Your task to perform on an android device: Enroll me in the course of Sustainable energy on the edX app.
Image 0: 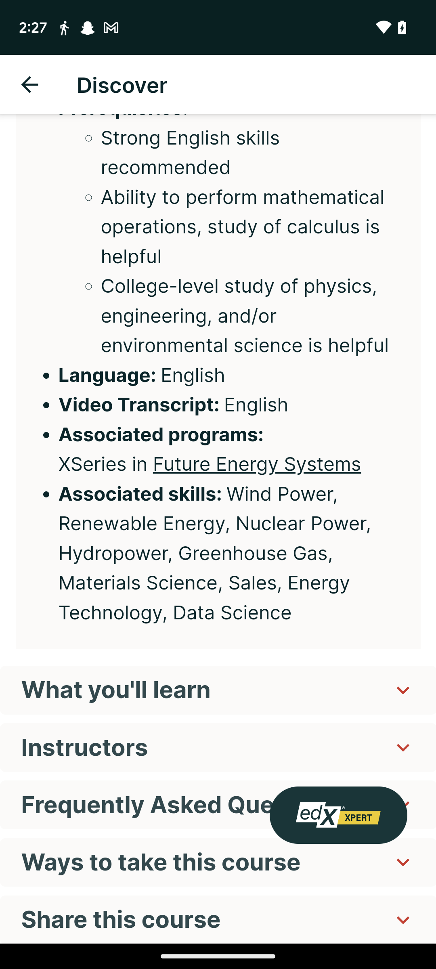
Scroll down until you find the Enroll tab.
Step 0: scroll up
Image 1: 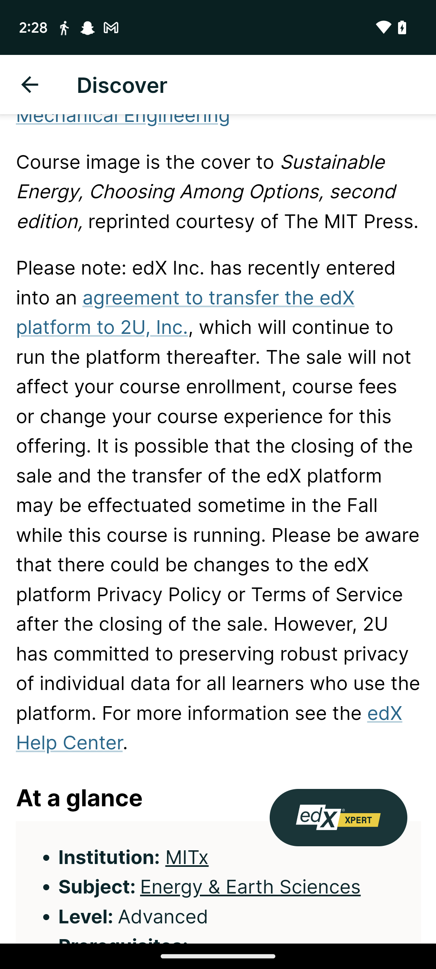
Scroll down until you find the Enroll tab.
Step 1: scroll up
Image 2: 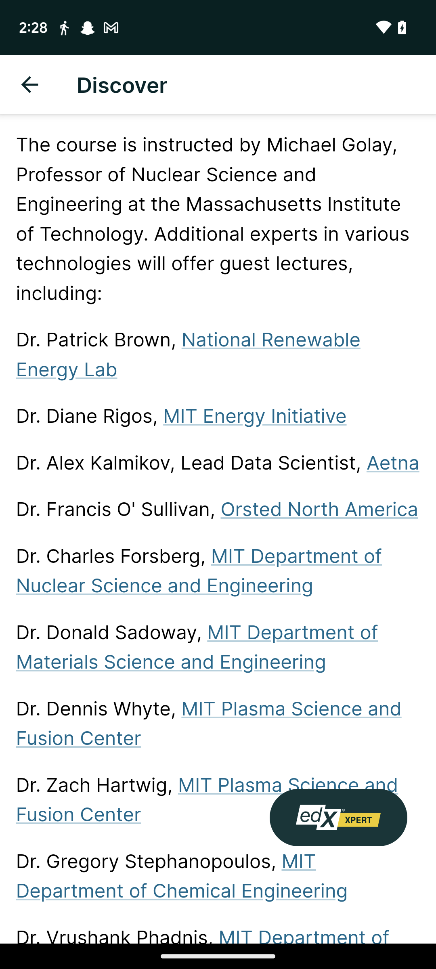
Scroll down until you find the Enroll tab.
Step 2: scroll up
Image 3: 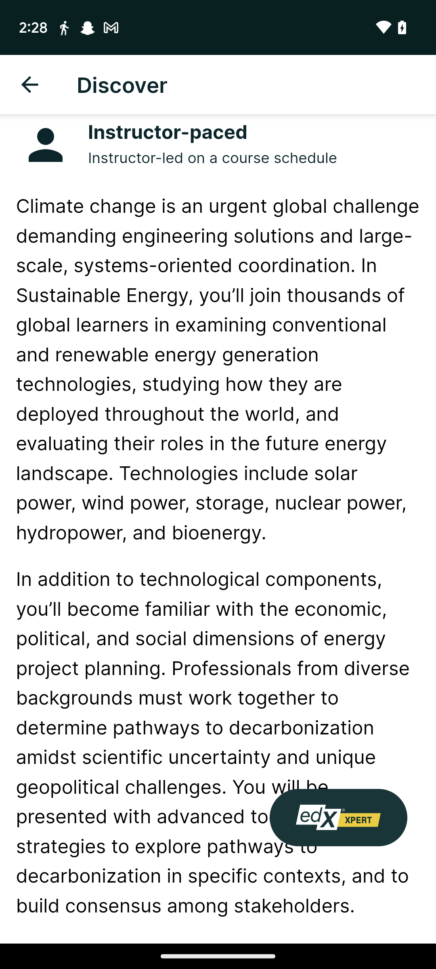
Scroll down until you find the Enroll tab.
Step 3: scroll up
Image 4: 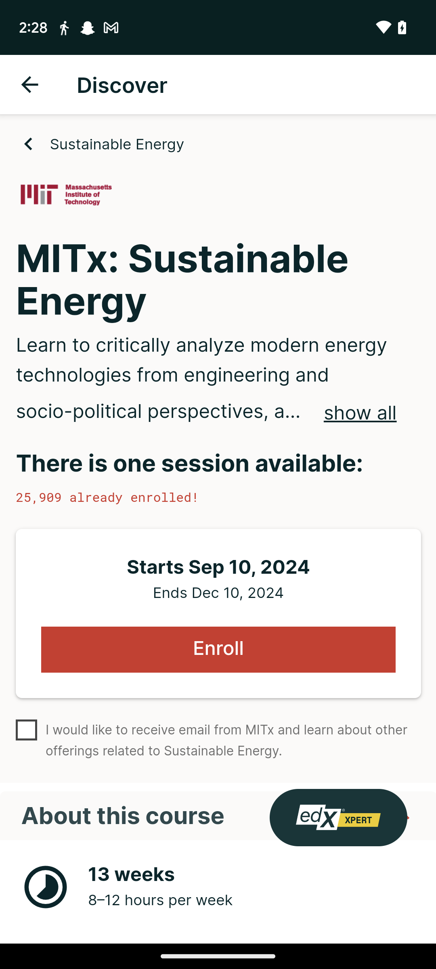
Click on the Enroll tab.
Step 4: click (218, 650)